Your task to perform on an android device: I want to add a calendar event for my friend Aleksi Wenz's birthday on September 25. I gave the event the label "Aleksi birthday"
Image 0: 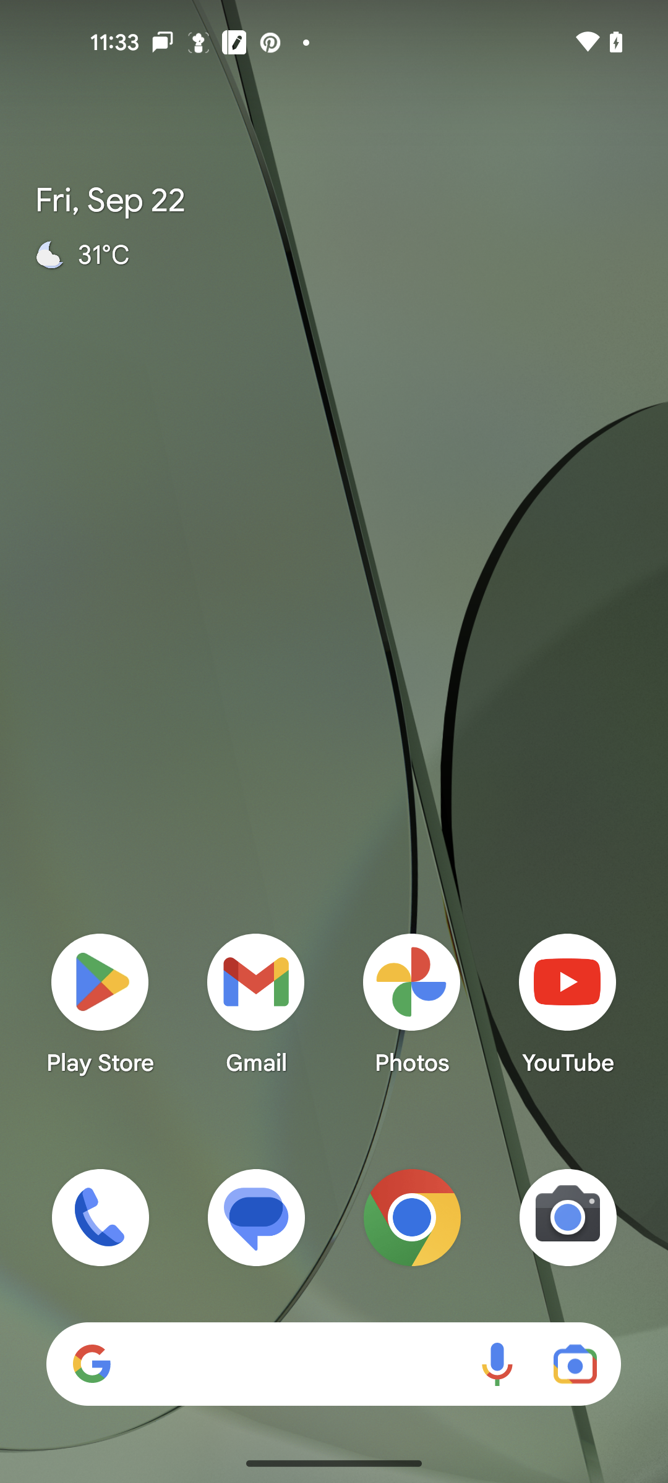
Open the calendar app
Step 0: open app "Calendar"
Image 1: 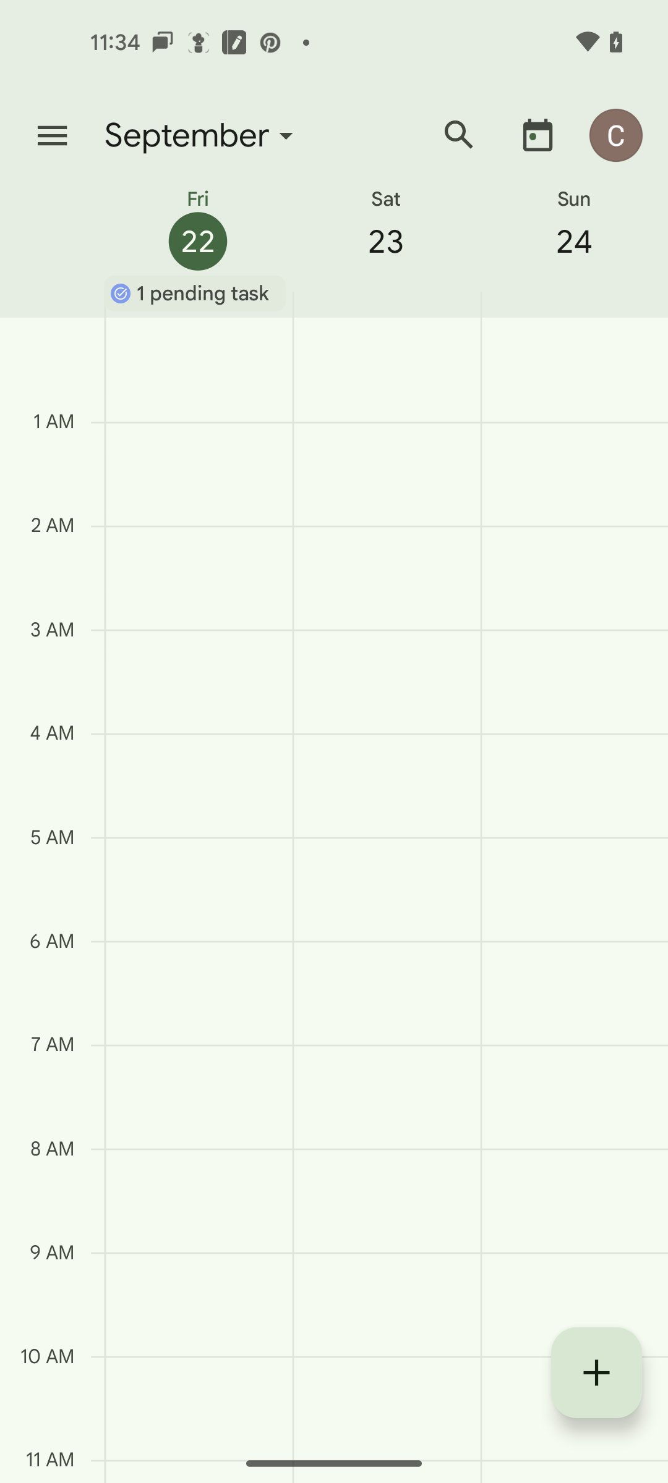
click on the add button
Step 1: click (596, 1372)
Image 2: 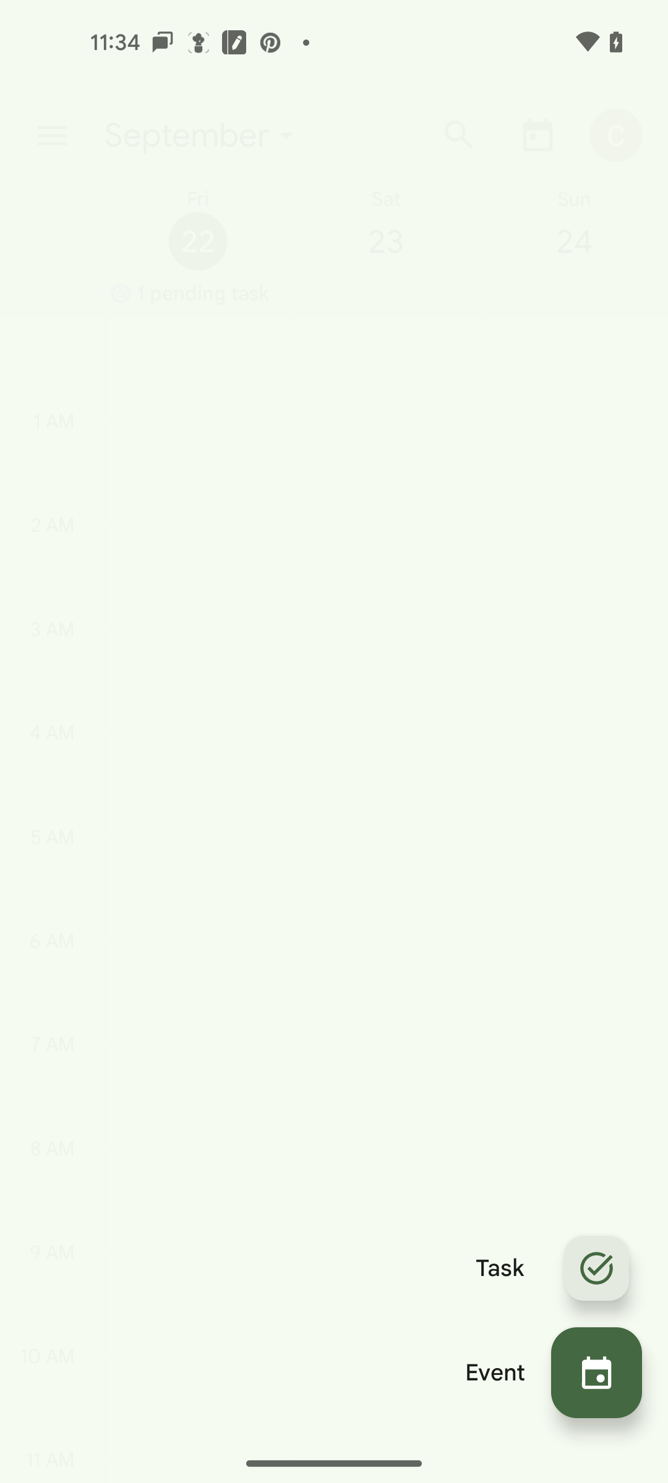
click on the event
Step 2: click (495, 1372)
Image 3: 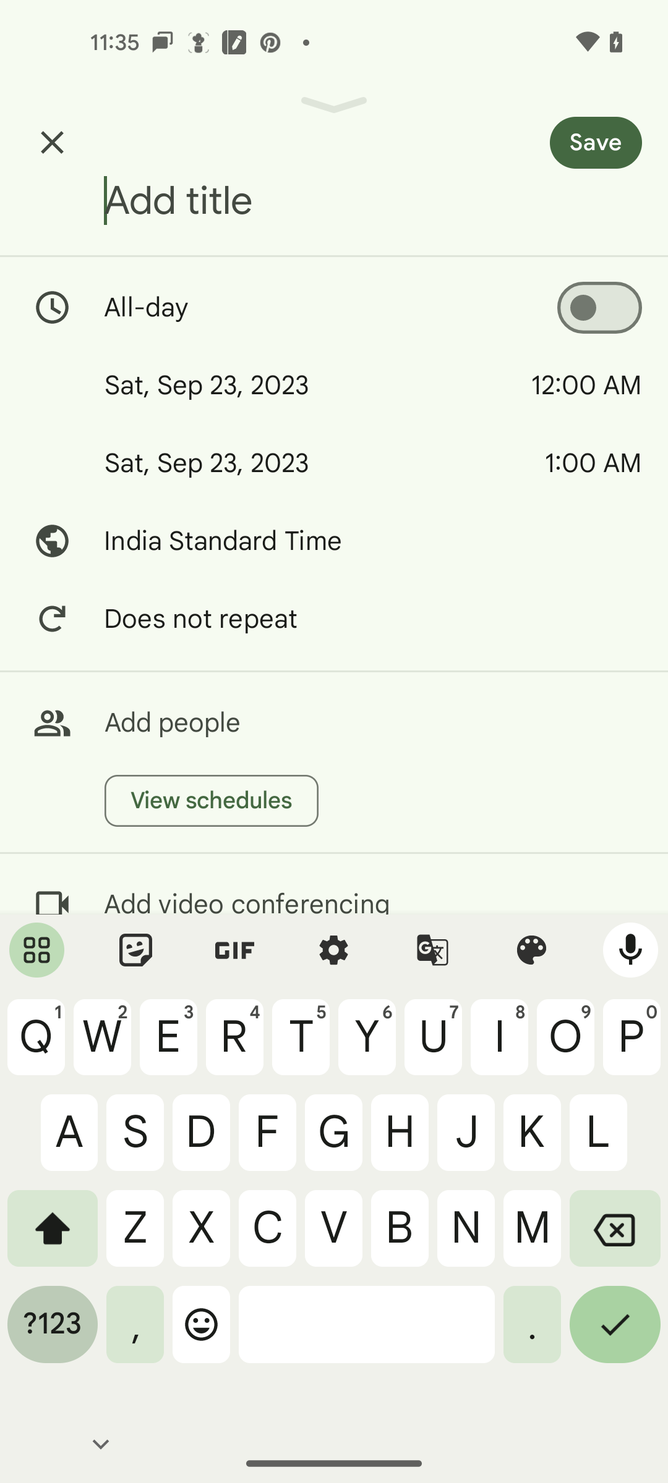
enter title Aleksi birthday
Step 3: type "Aleksi Birthday"
Image 4: 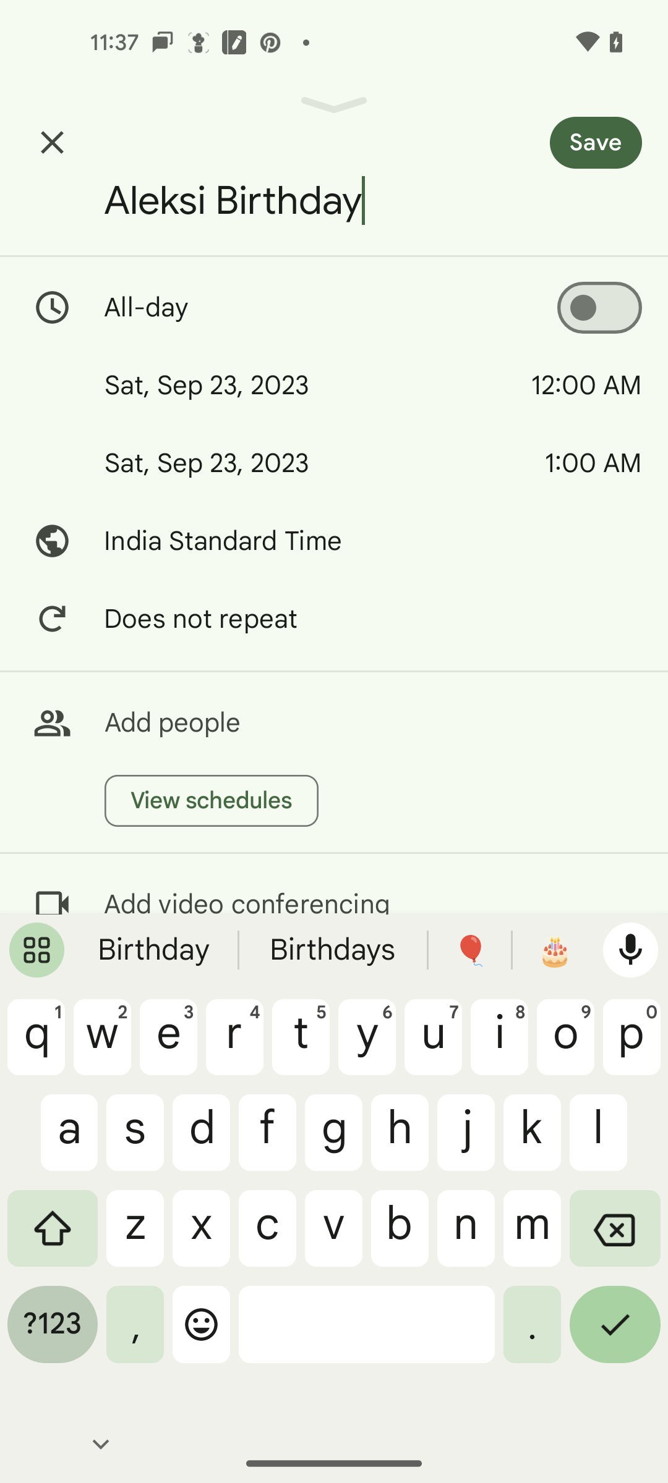
click on the date
Step 4: click (317, 385)
Image 5: 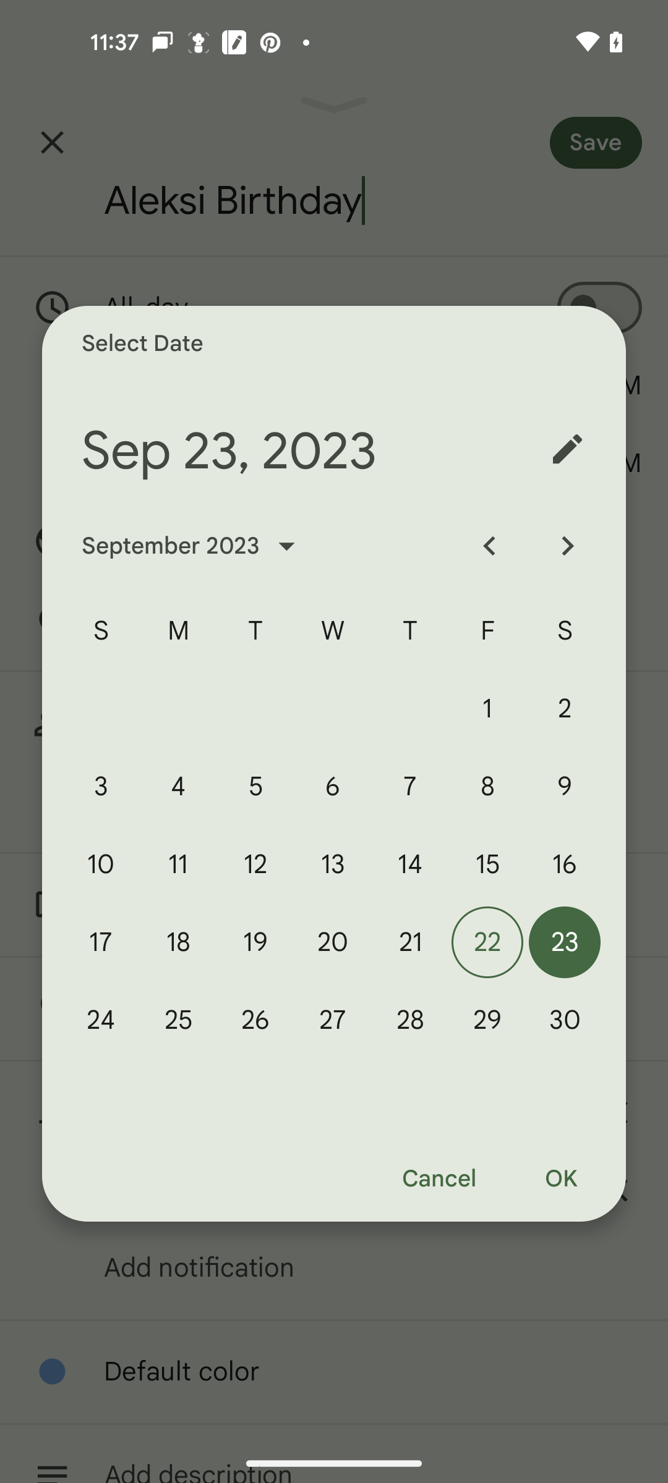
select date 25
Step 5: click (178, 1020)
Image 6: 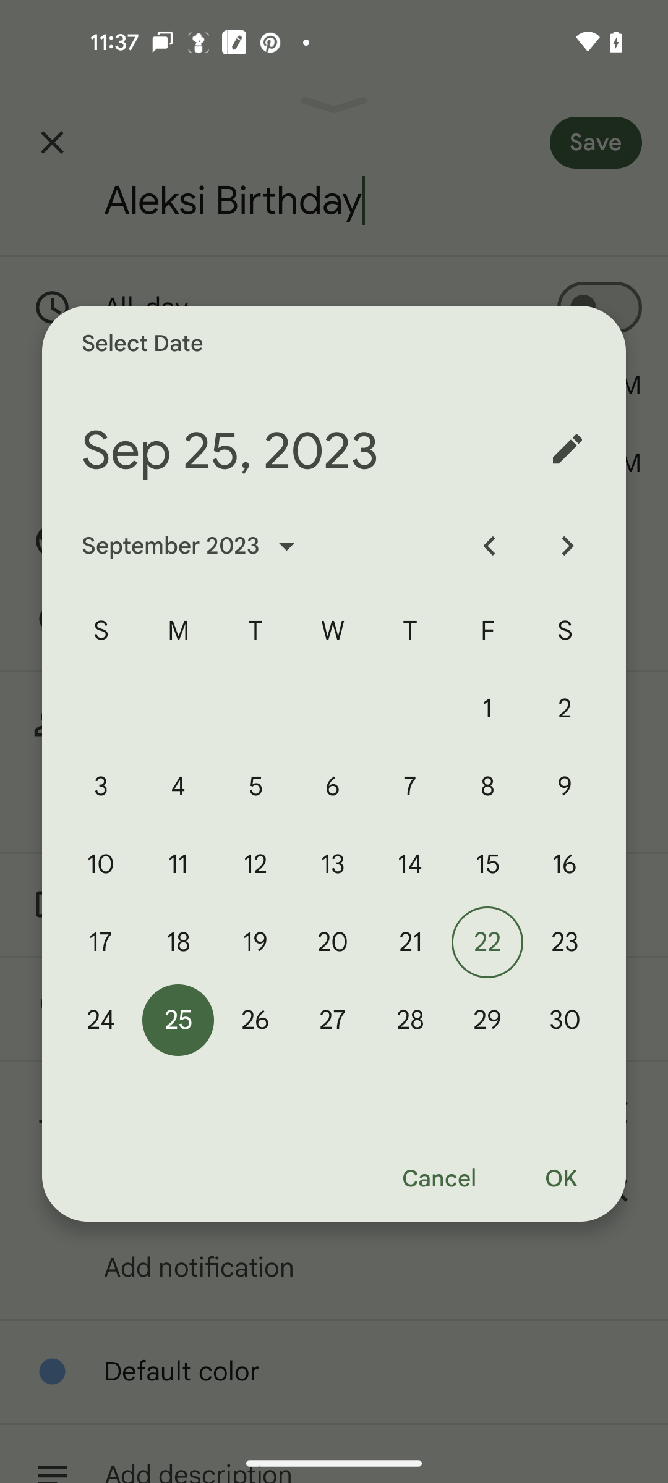
click on the Ok button
Step 6: click (560, 1179)
Image 7: 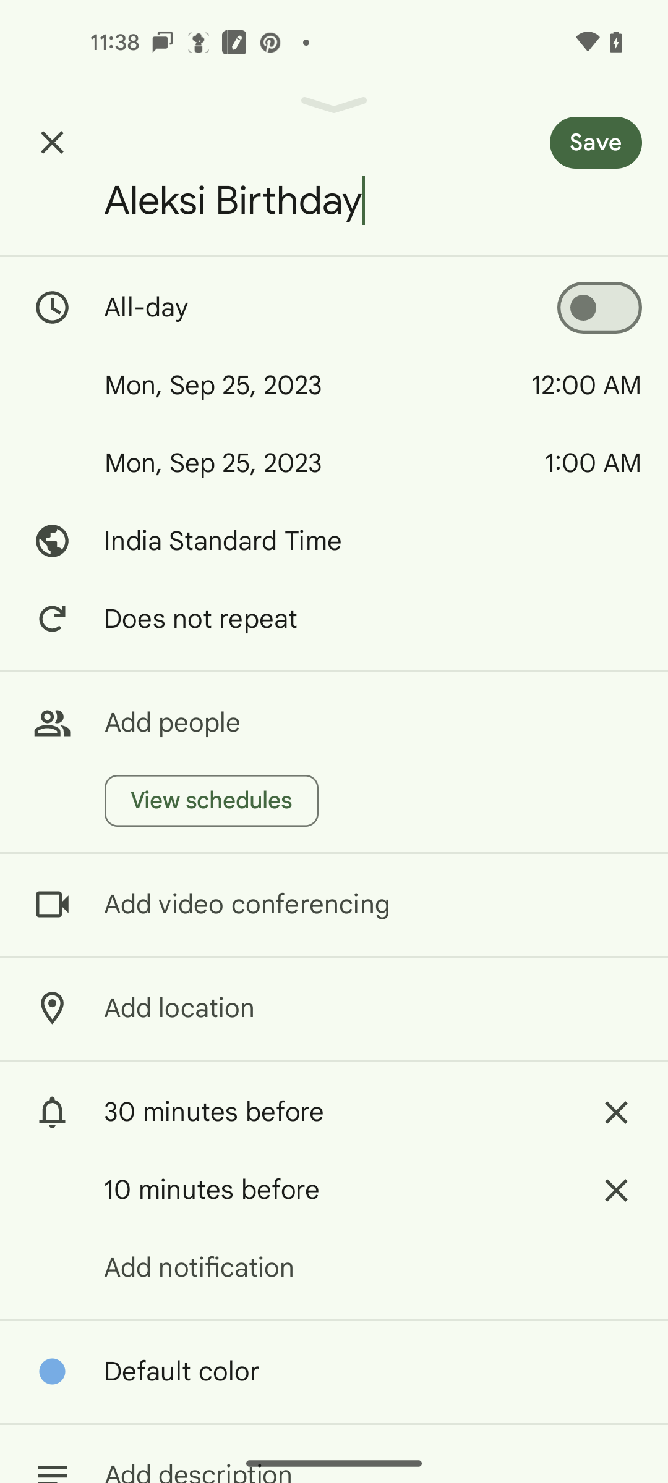
click on the save button
Step 7: click (622, 135)